Your task to perform on an android device: I would want to chat with the customer service support team regarding the purchasing method.
Image 0: 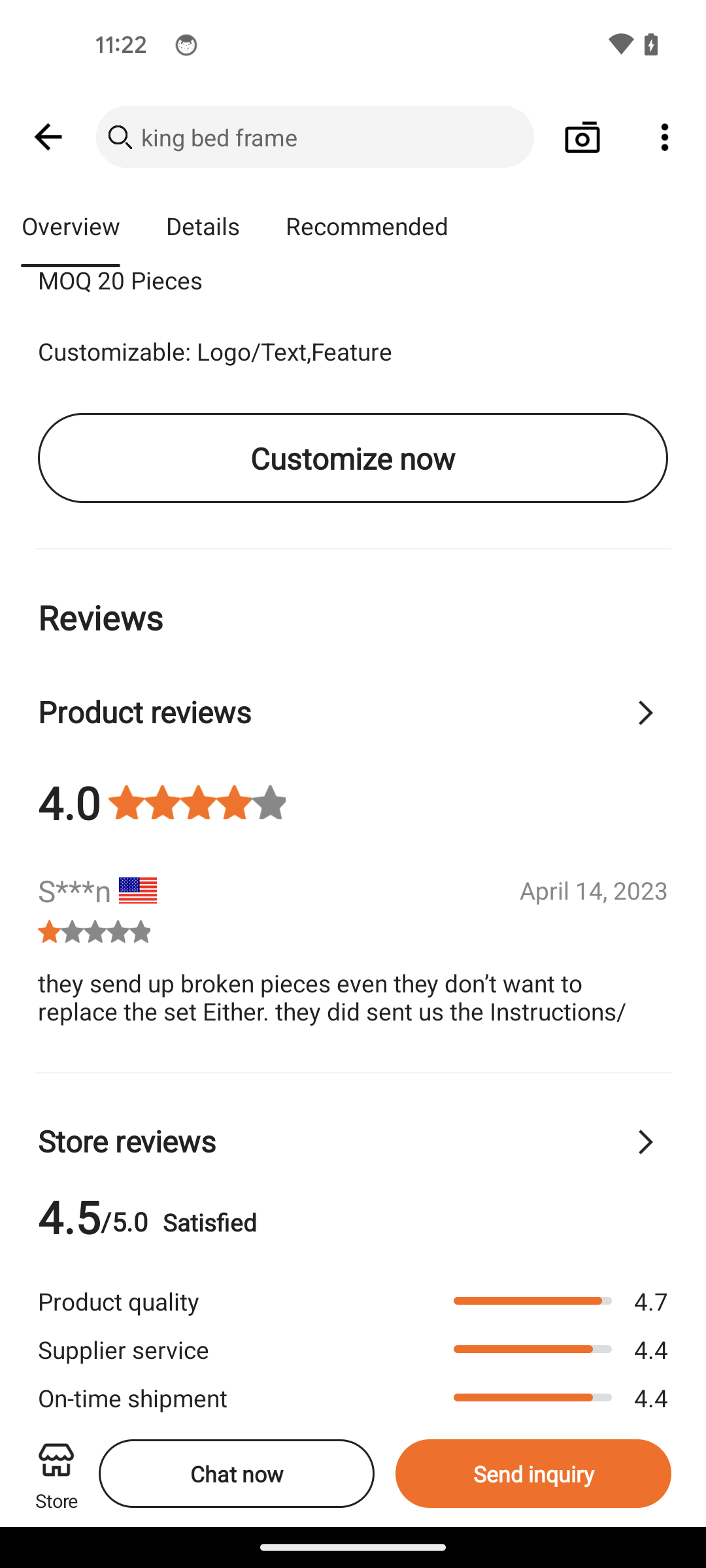
Tap on the chat now button
Step 0: click (236, 1473)
Image 1: 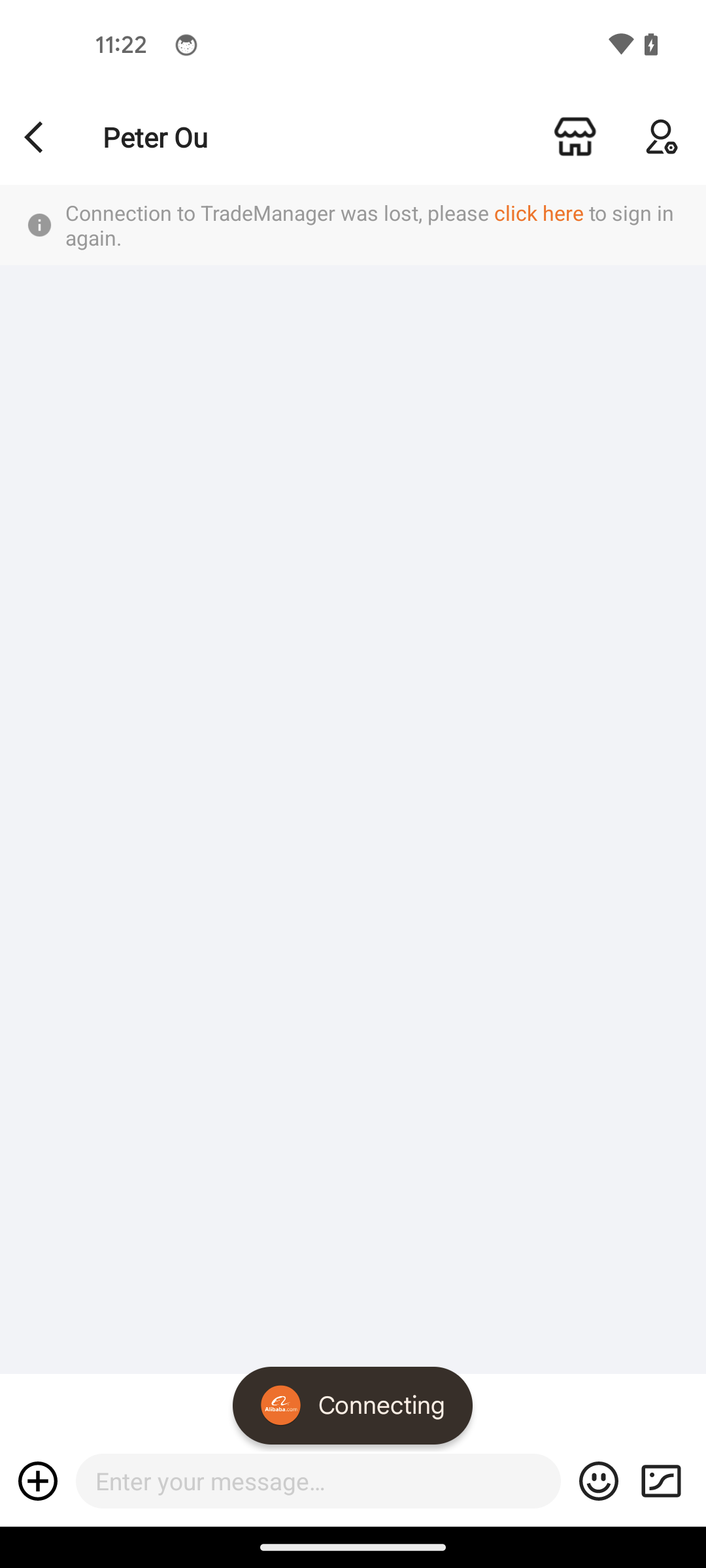
Tap on the chat now button
Step 1: wait
Image 2: 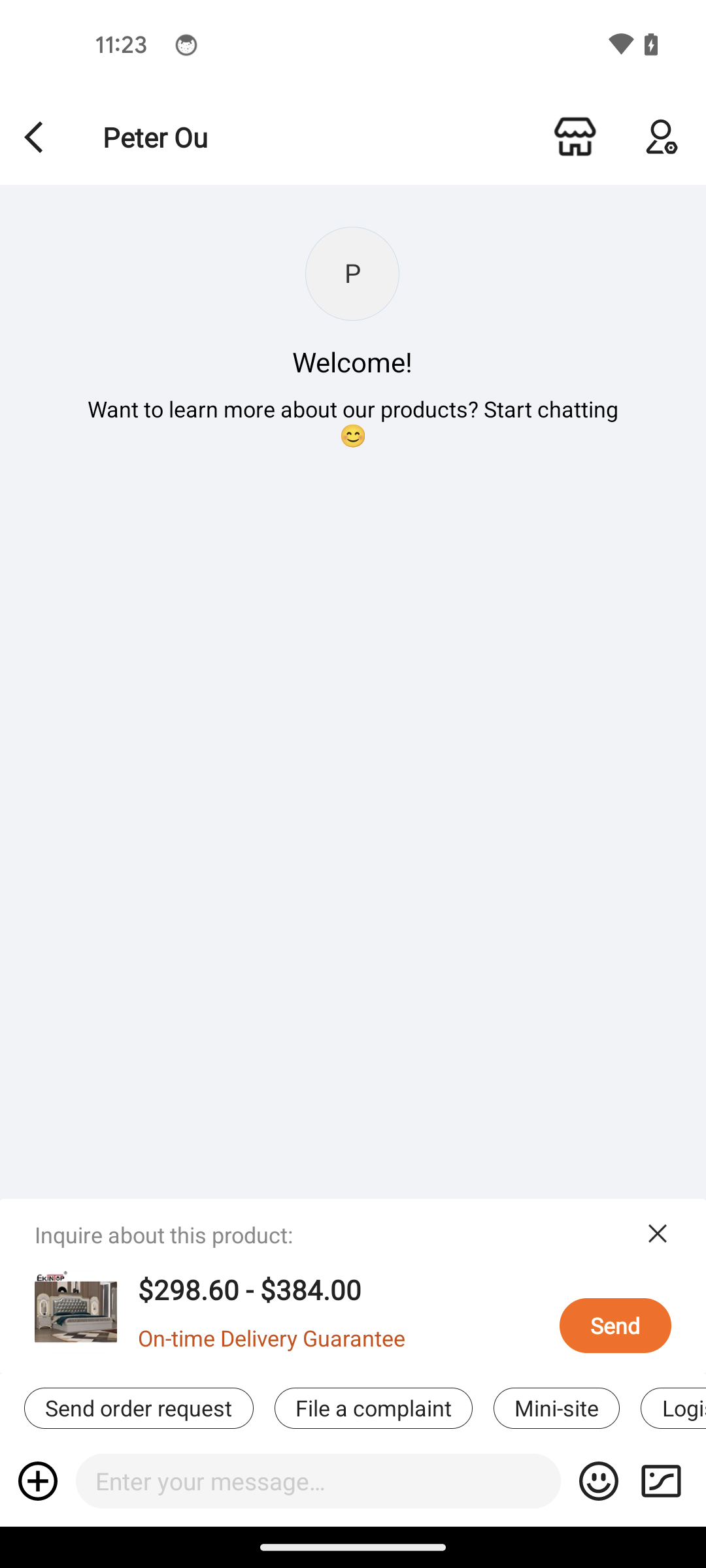
Tap on the text bar at the bottom of the screen
Step 2: click (305, 1480)
Image 3: 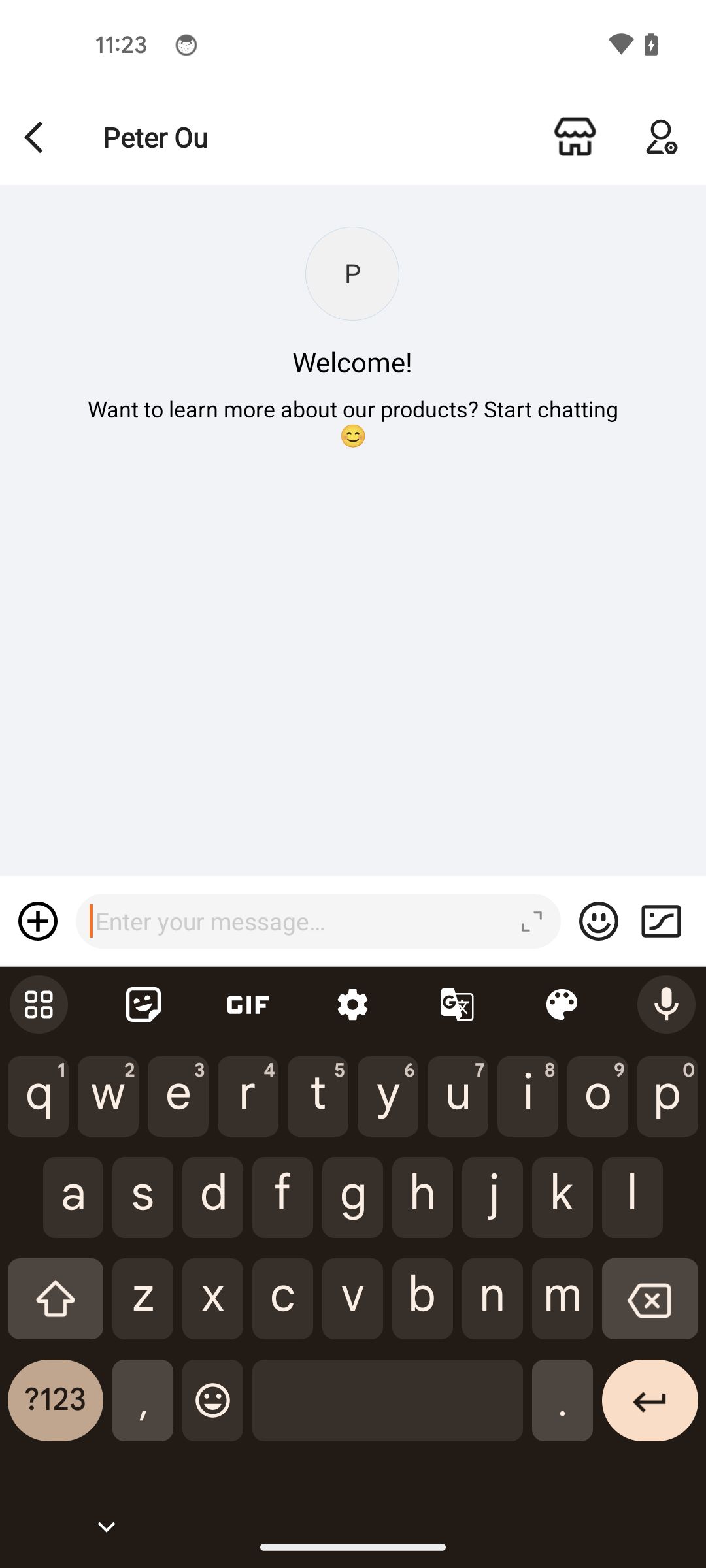
Type the text purchasing method
Step 3: type "purchasing method"
Image 4: 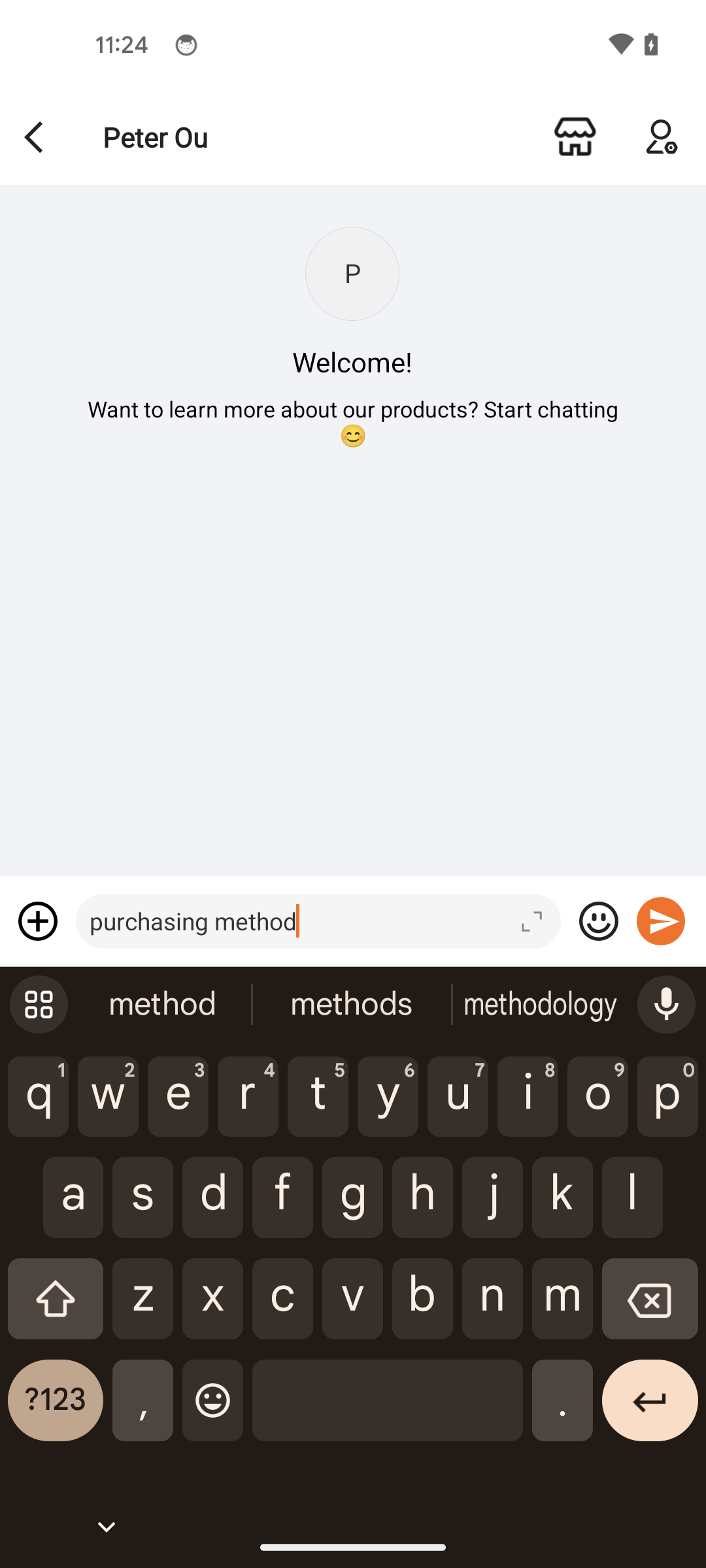
Tap on the send icon
Step 4: click (660, 921)